Your task to perform on an android device: It's unfortunate that I ran out of tomato stock since I intended to prepare tomato soup tonight. In the Talabat App's Groceries section, look up tomato soup.
Image 0: 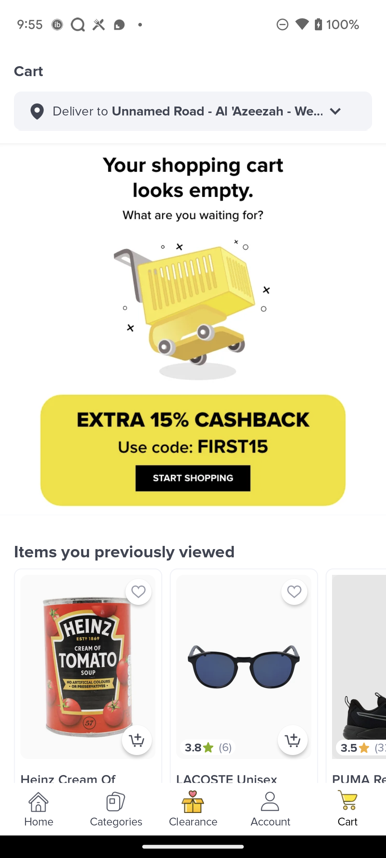
Open talabat App
Step 0: open app "talabat"
Image 1: 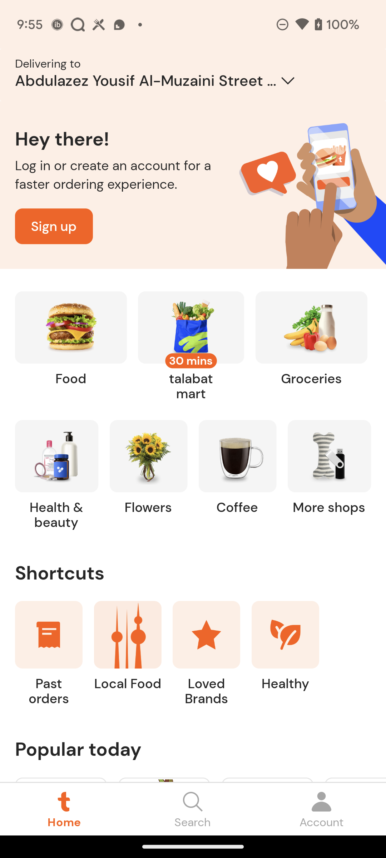
Go to the Groceries section
Step 1: click (311, 350)
Image 2: 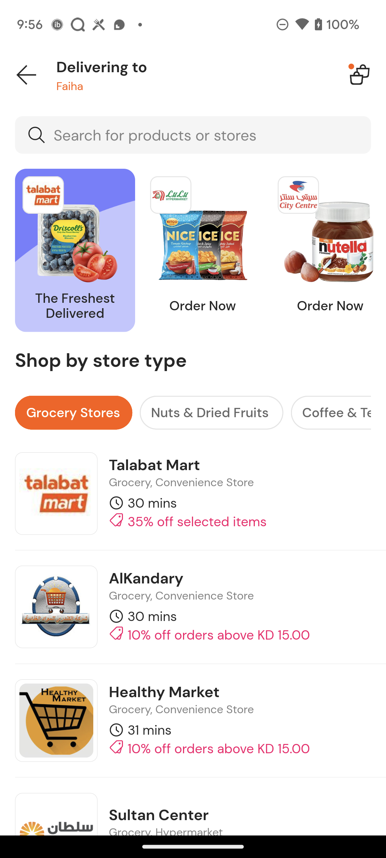
Click on the search bar at the top of the screen
Step 2: click (193, 135)
Image 3: 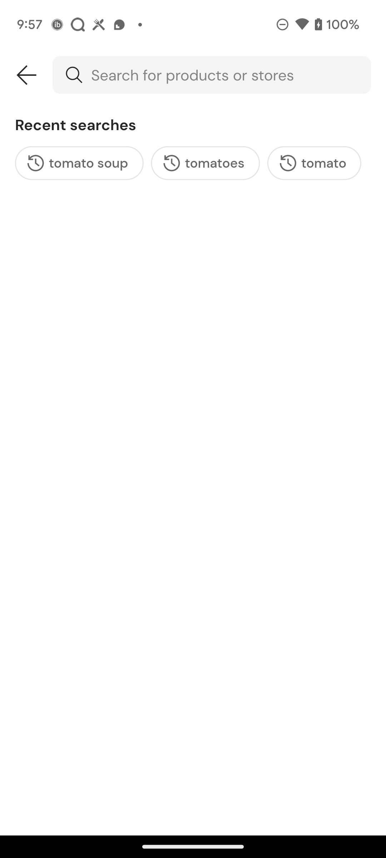
Search for Tomato soup
Step 3: type "Tomato soup"
Image 4: 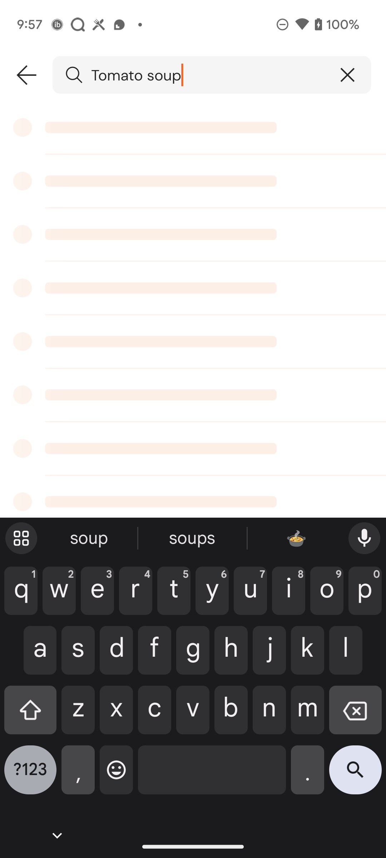
Search for Tomato soup
Step 4: wait
Image 5: 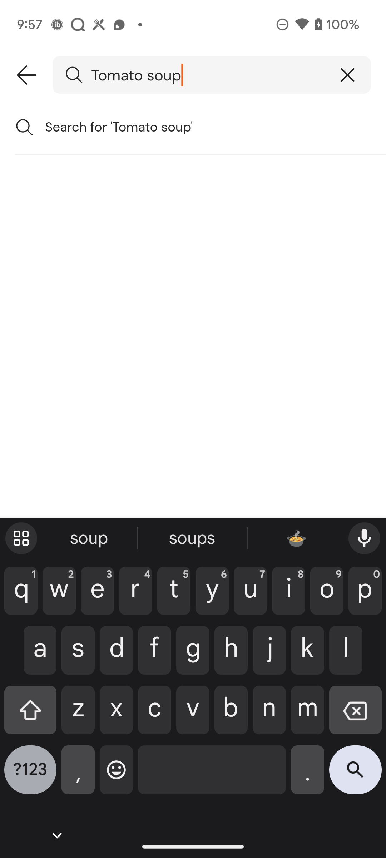
Click on the Search button at the bottom right corner of the screen
Step 5: click (355, 775)
Image 6: 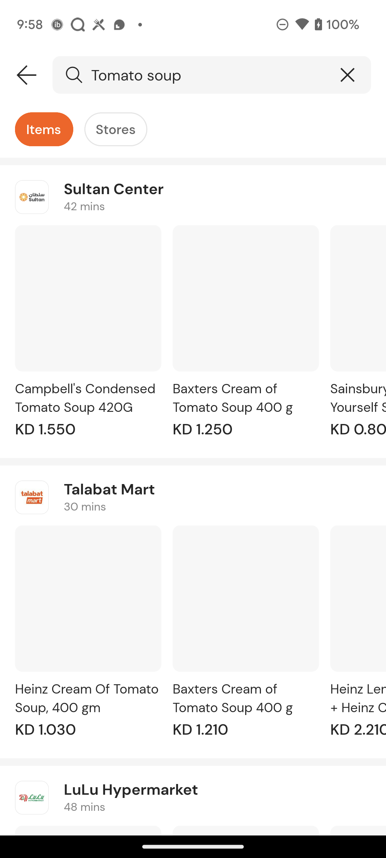
Click on the Search button at the bottom right corner of the screen
Step 6: wait